Your task to perform on an android device: Open 1800Flowers app, Browse Two Dozen Red Roses  and see description
Image 0: 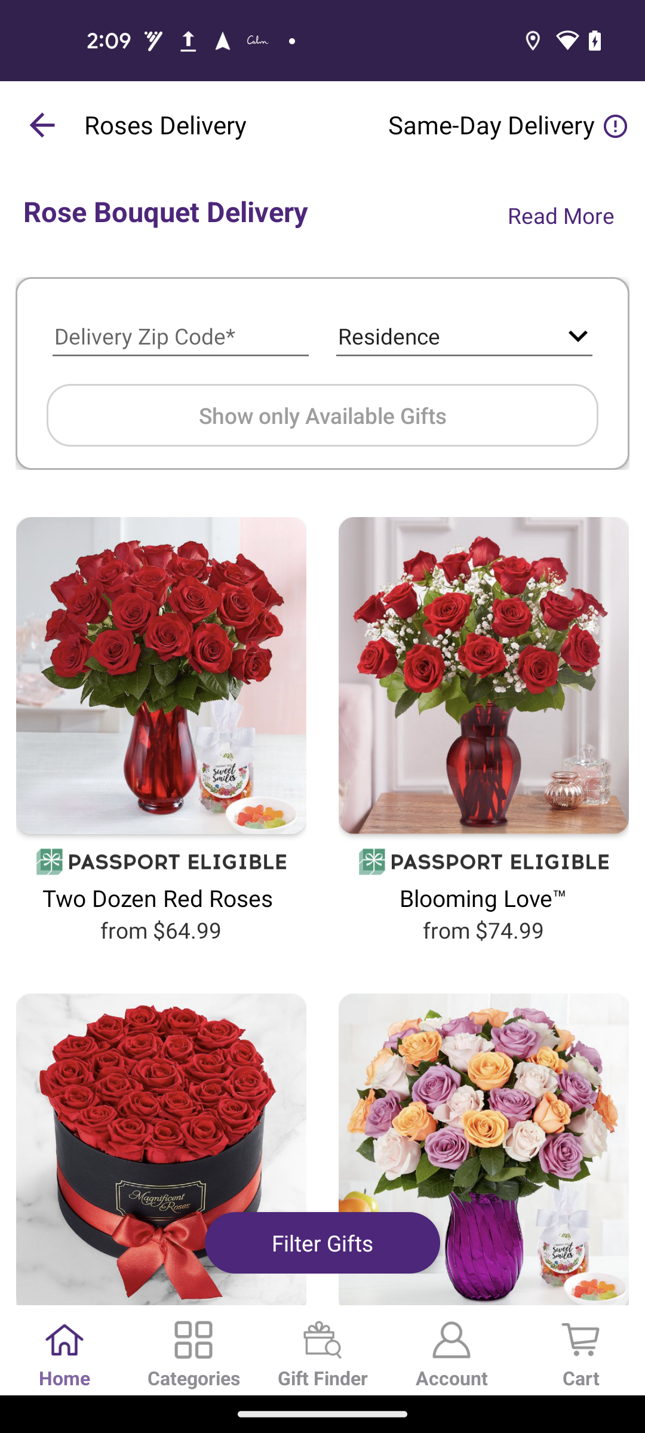
open 1800Flowers app
Step 0: open app "1800Flowers"
Image 1: 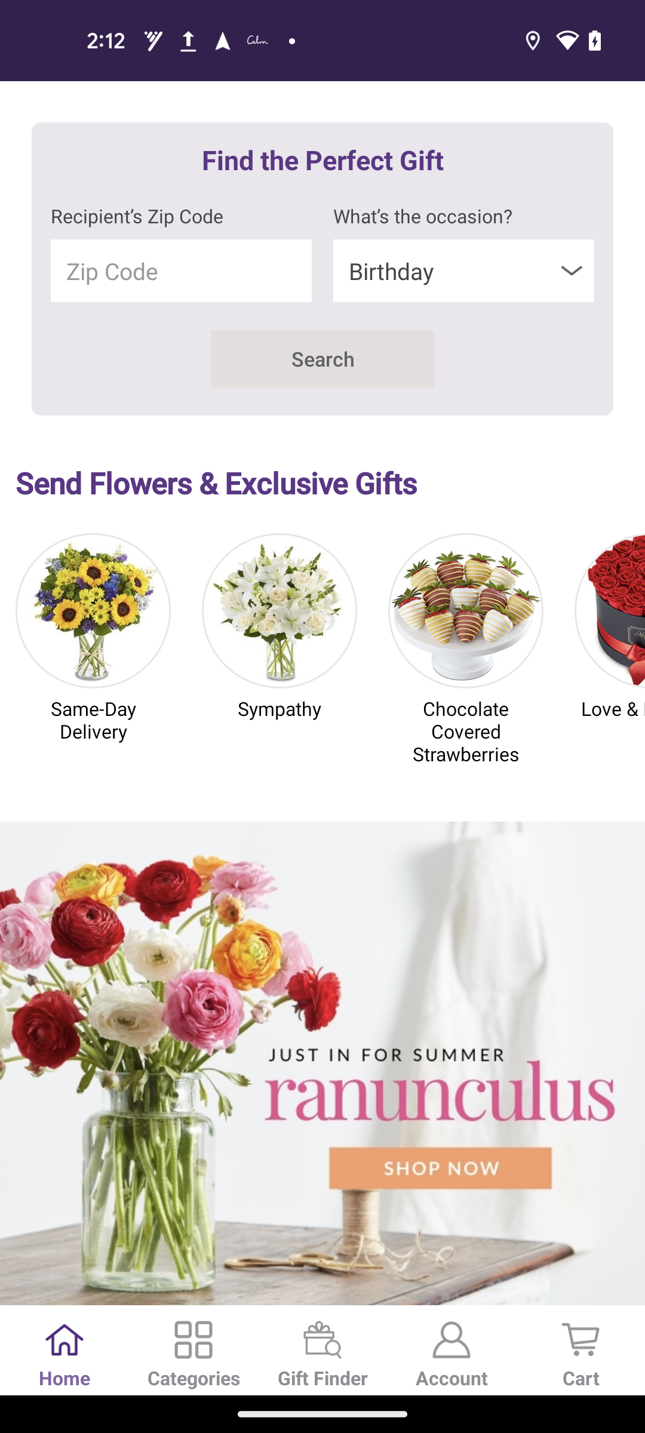
Click on the Categories
Step 1: click (193, 1352)
Image 2: 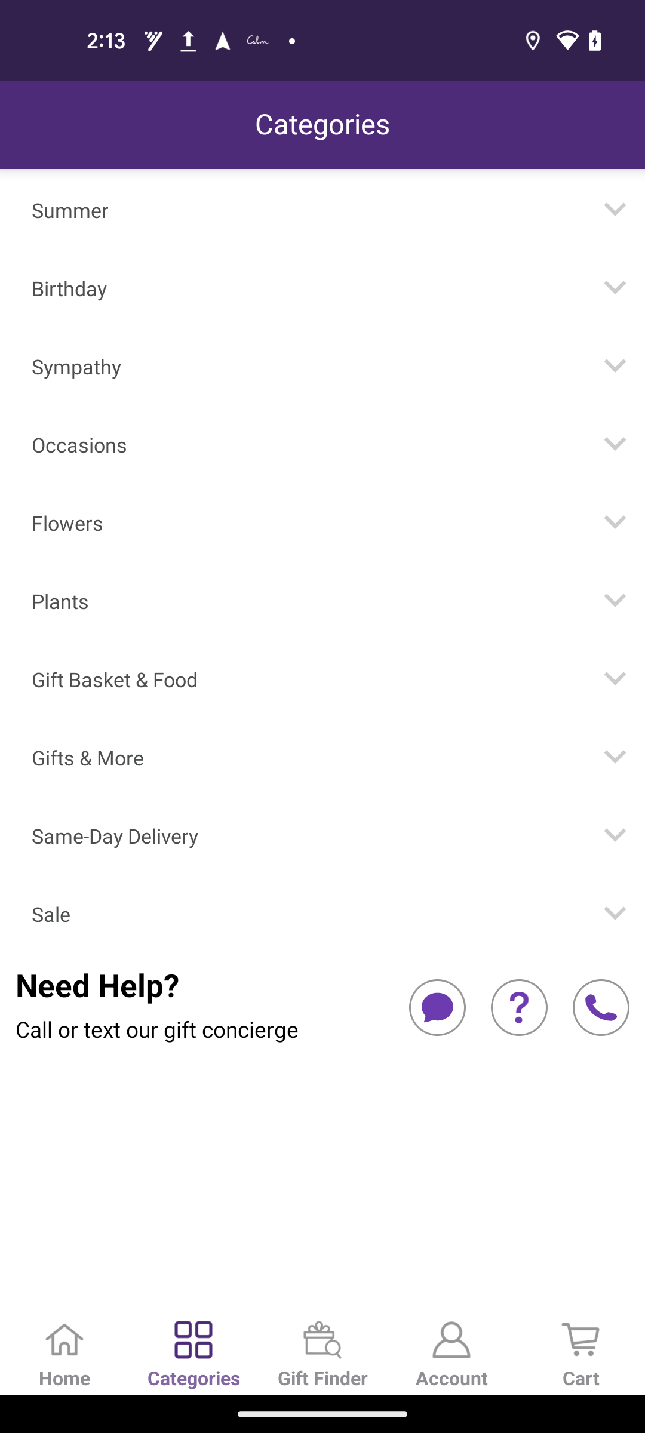
Click on the Flowers
Step 2: click (322, 519)
Image 3: 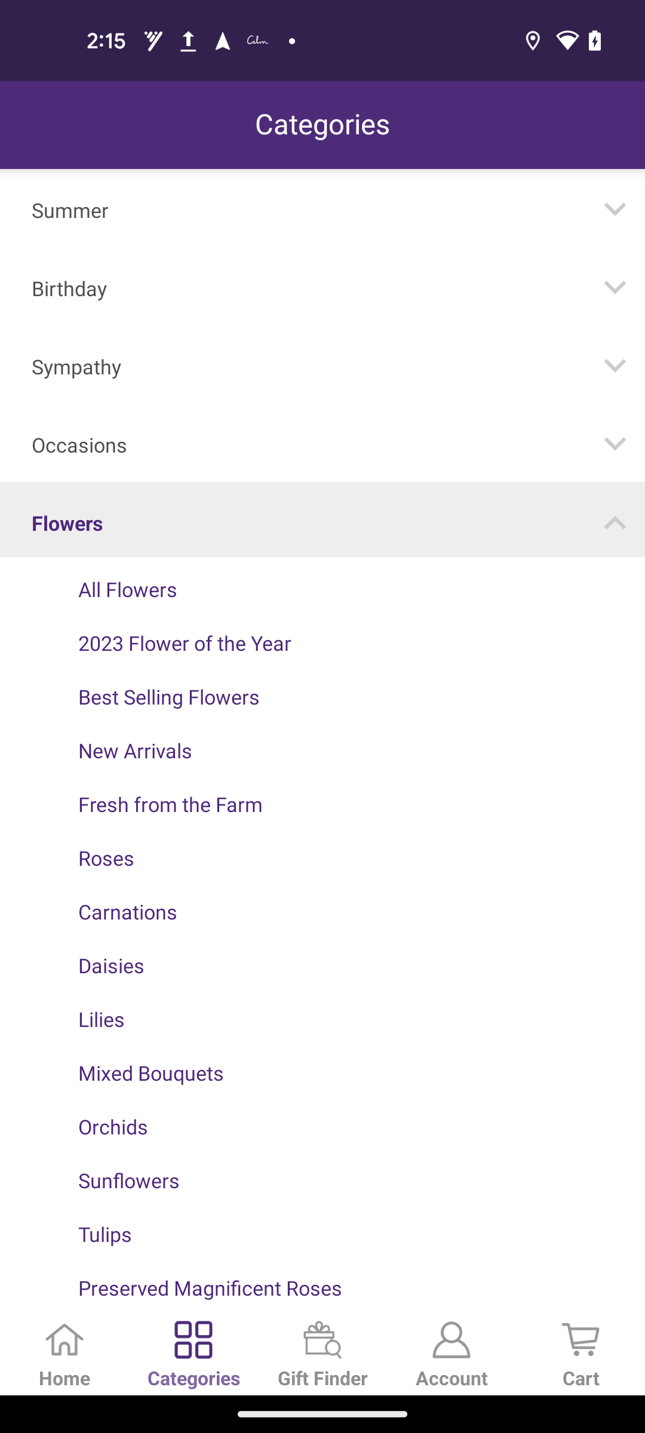
Click on the Roses
Step 3: click (322, 854)
Image 4: 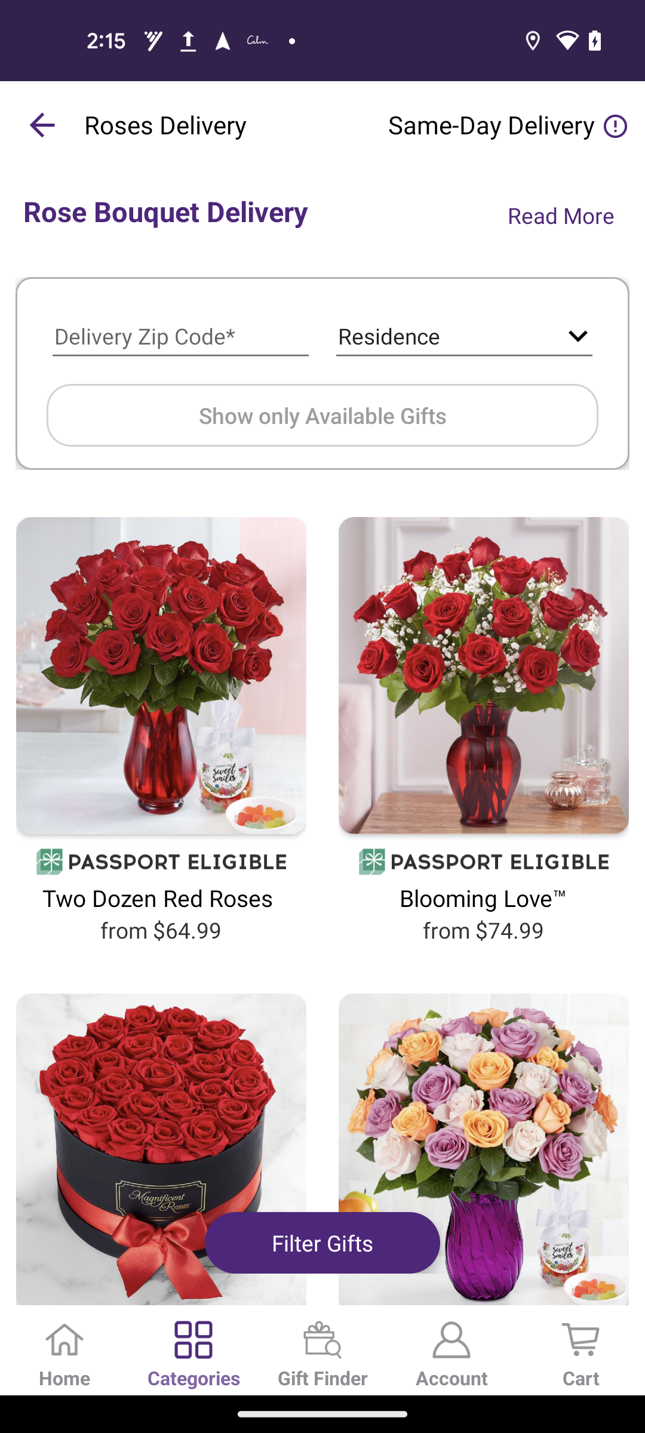
Click on the Two Dozen Red Roses
Step 4: click (161, 675)
Image 5: 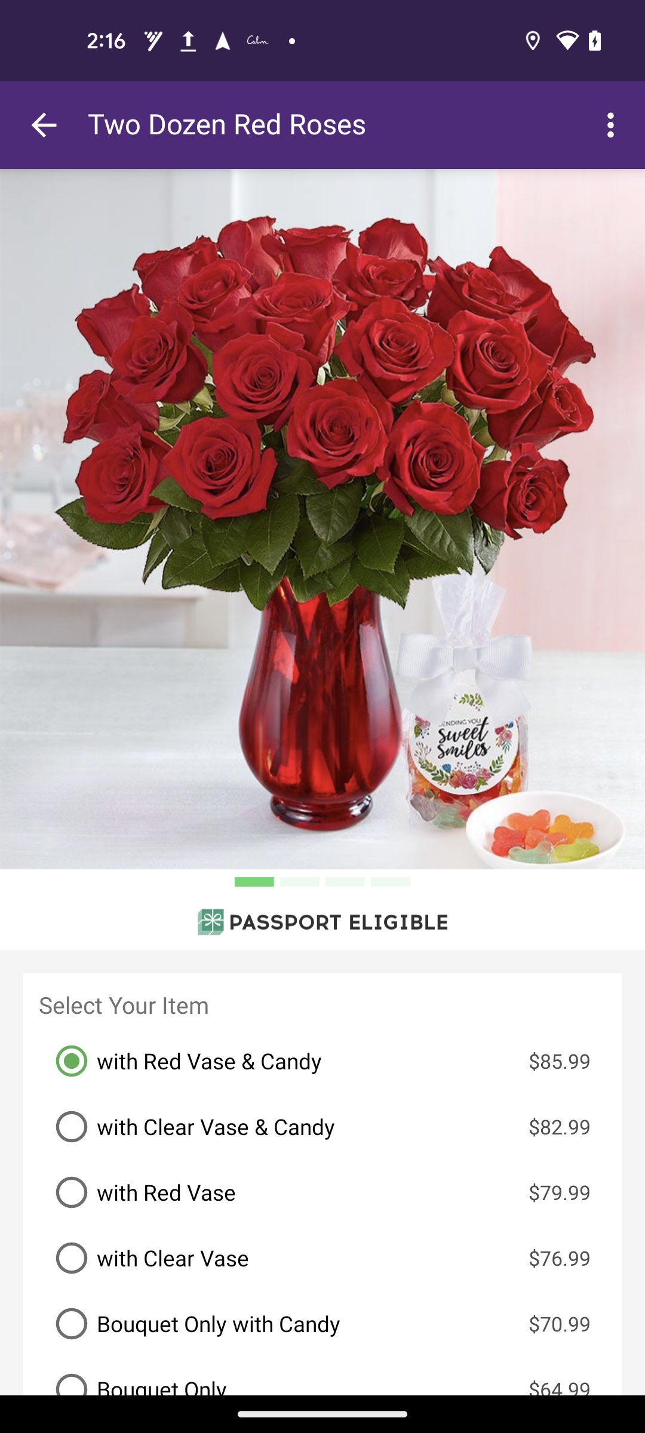
Scroll down to view description 
Step 5: scroll down